Your task to perform on an android device: Search for comfortable Adidas Originals brand pairs of shoes for men in the Footshop.
Image 1: 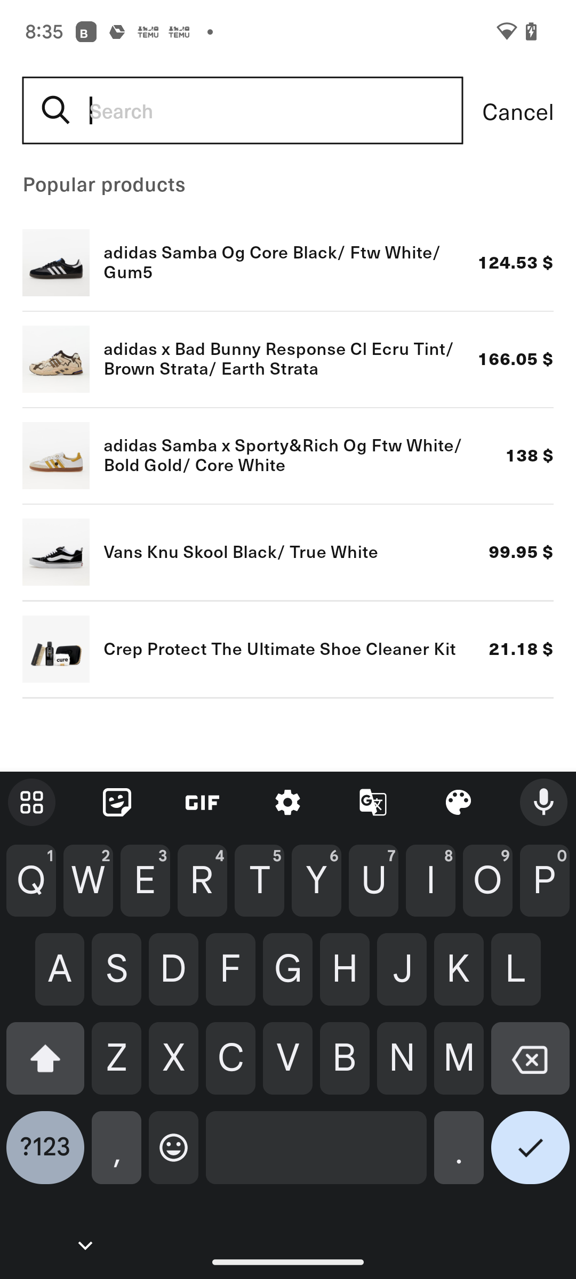
Type men's shoes in the search bar.
Step 1: type "men's shoes"
Image 2: 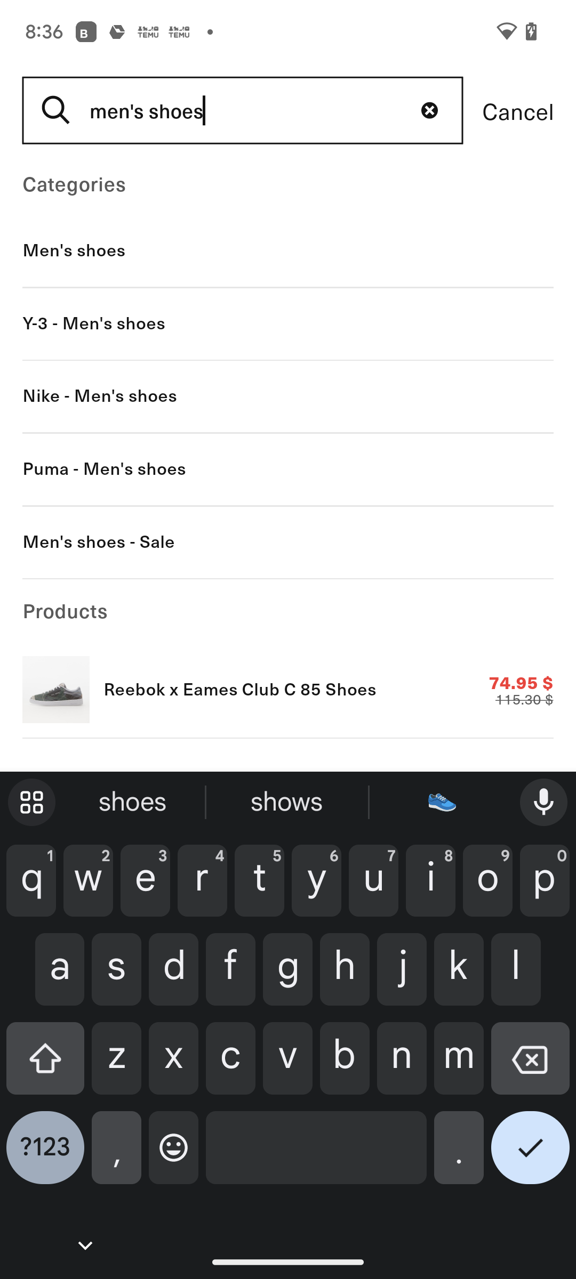
Click on the tick icon at the bottom right corner of the screen.
Step 2: click (530, 1156)
Image 3: 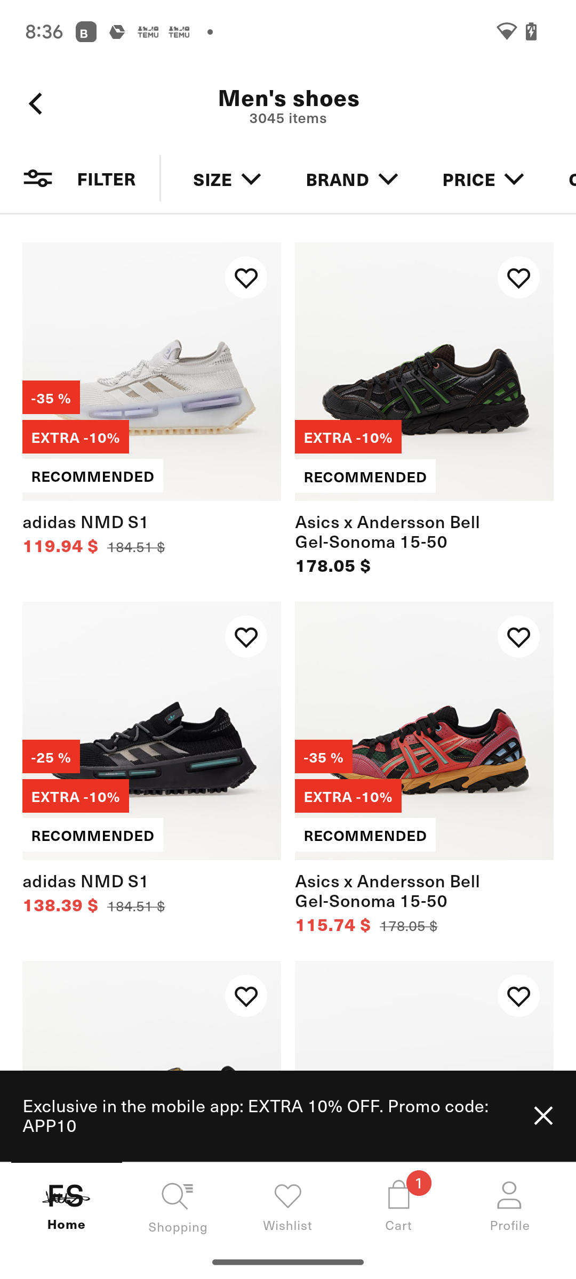
Click on brand at the top of the screen.
Step 3: click (337, 179)
Image 4: 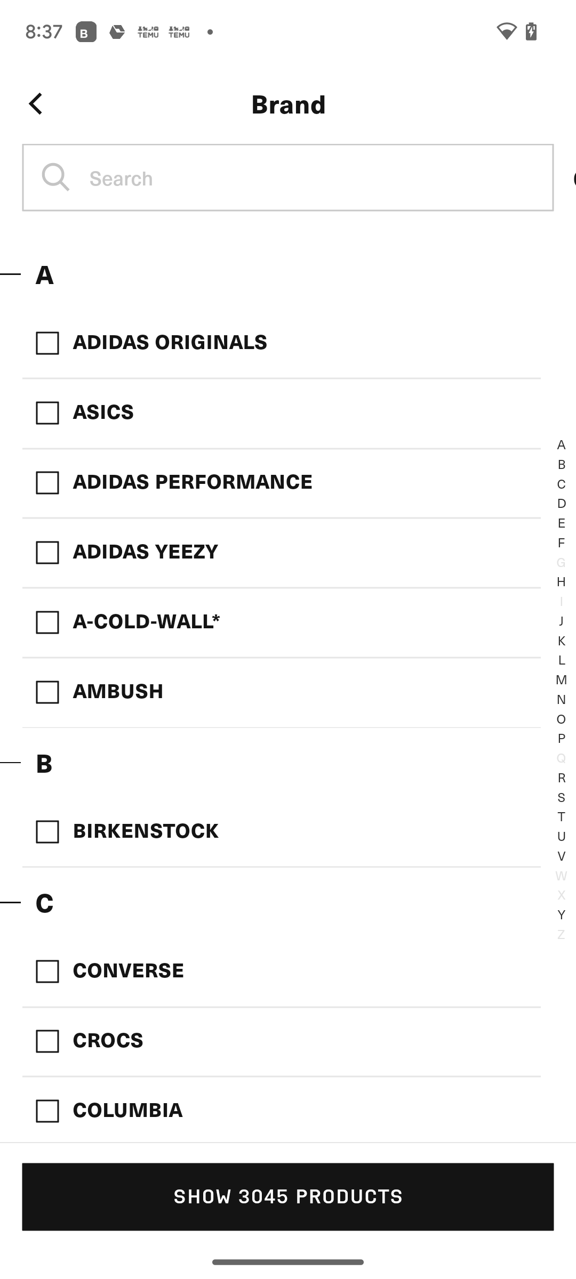
Select adidas originals at the top left of the screen.
Step 4: click (170, 343)
Image 5: 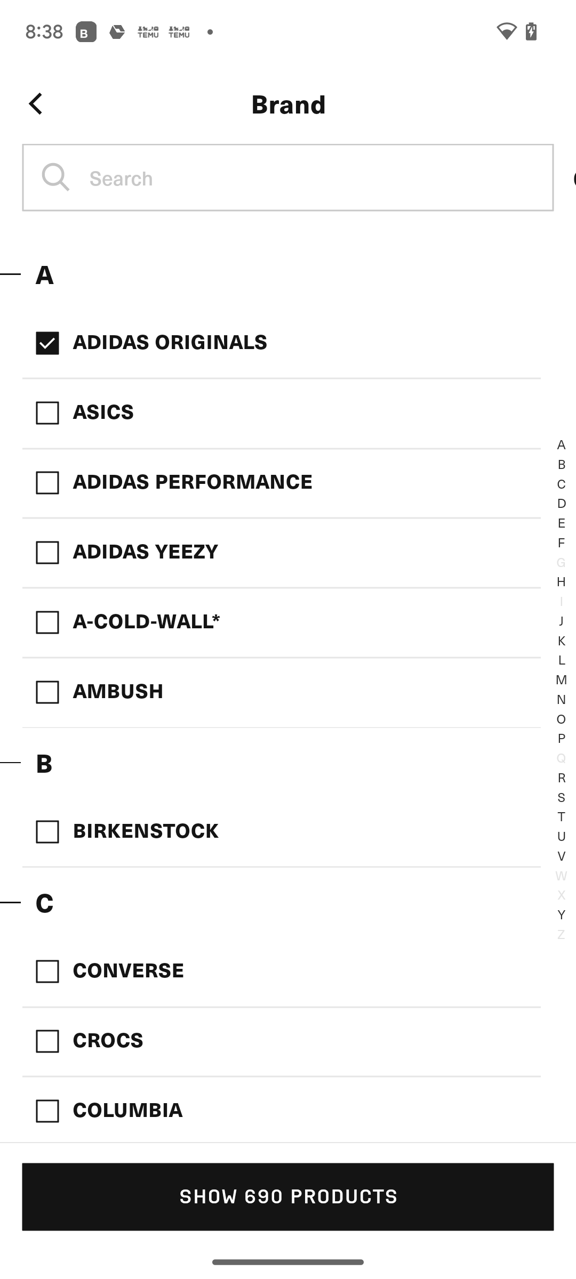
Click on show 690 products at the bottom of the screen.
Step 5: click (288, 1196)